Your task to perform on an android device: Change the recording quality under the general category of the MyRecorder app to high.
Image 0: 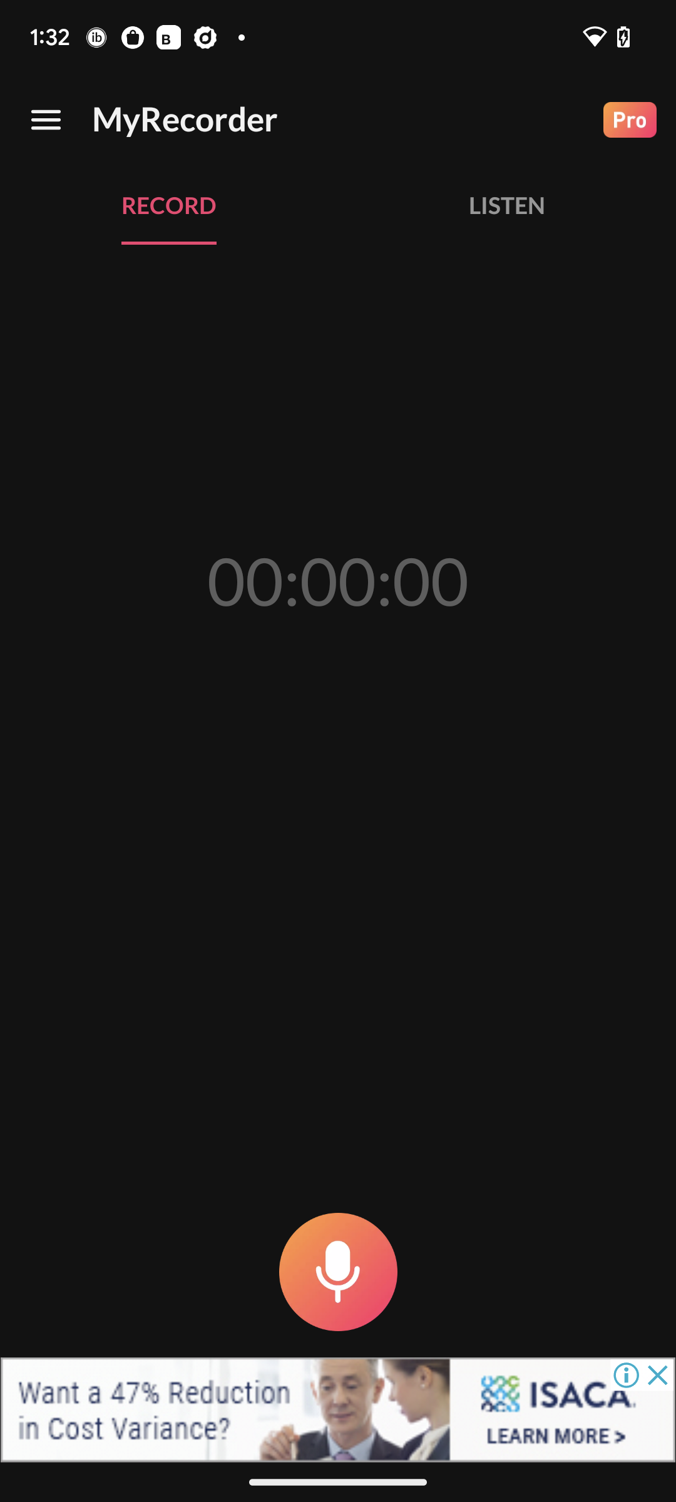
Click on the menu icon at the top left corner of the screen.
Step 0: click (34, 116)
Image 1: 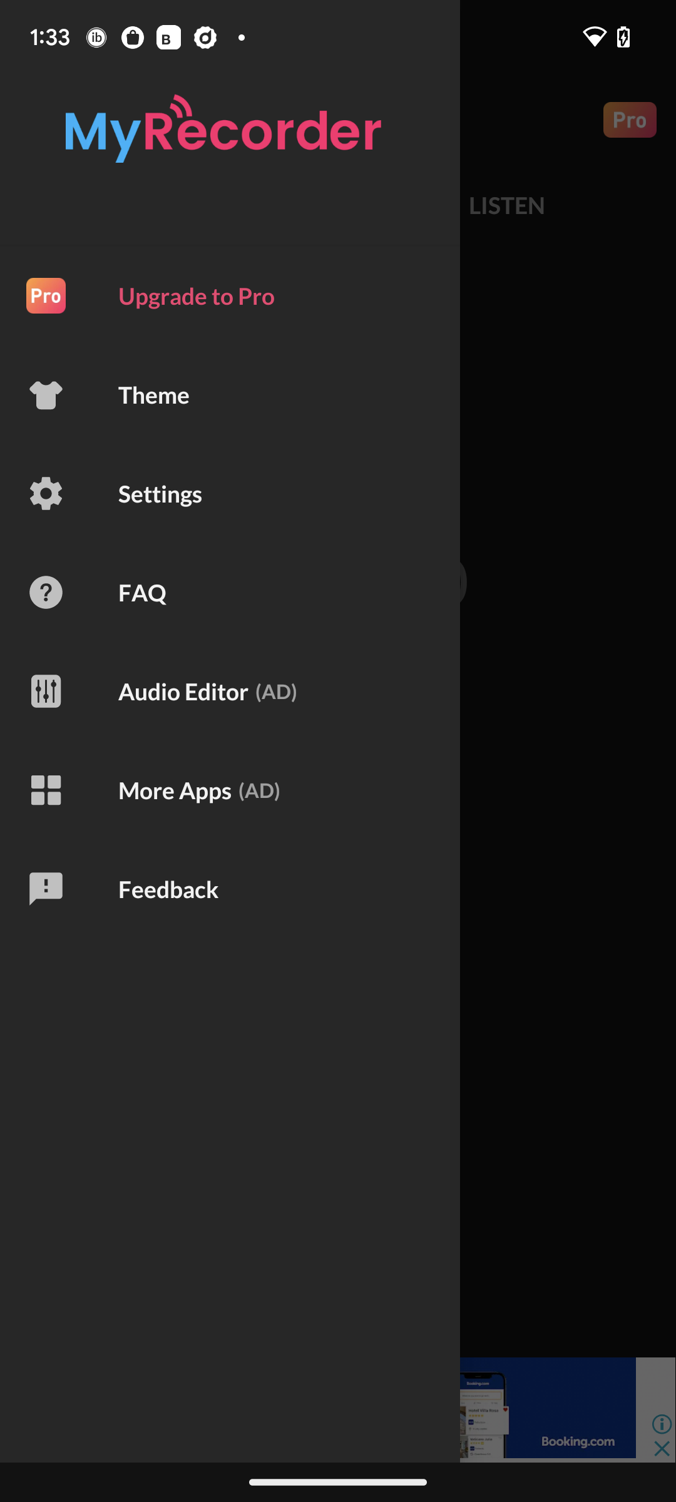
Click on settings on the left side of the screen.
Step 1: click (289, 493)
Image 2: 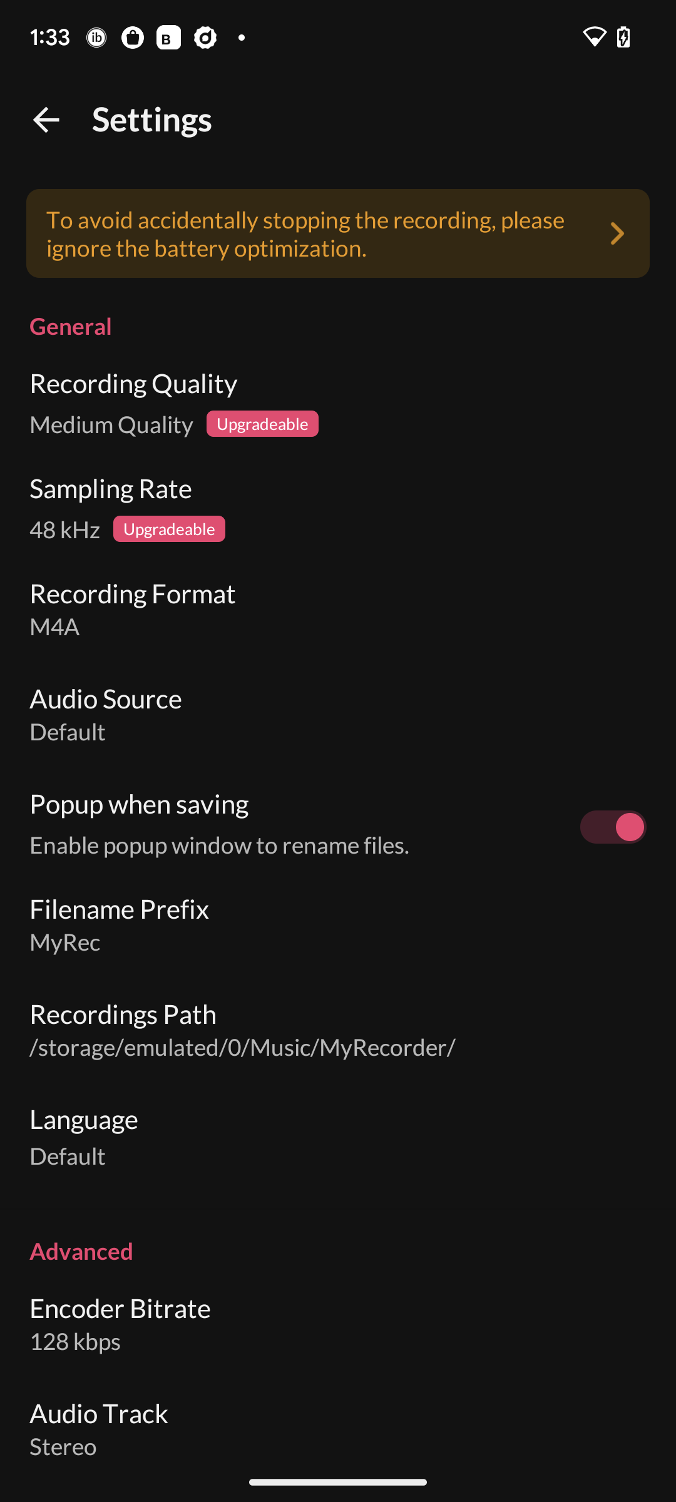
Click on recording quality in general section.
Step 2: click (133, 382)
Image 3: 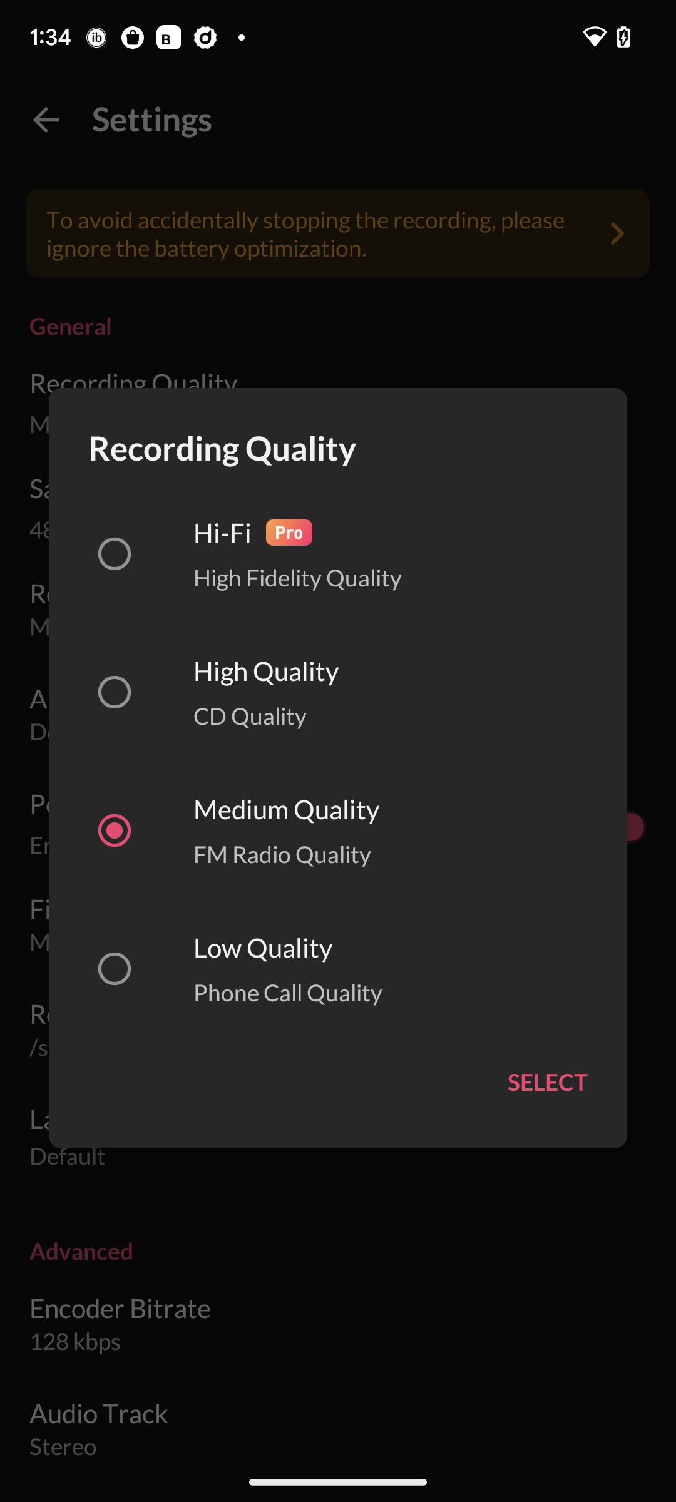
Click on high quality  in the middle of the screen.
Step 3: click (266, 670)
Image 4: 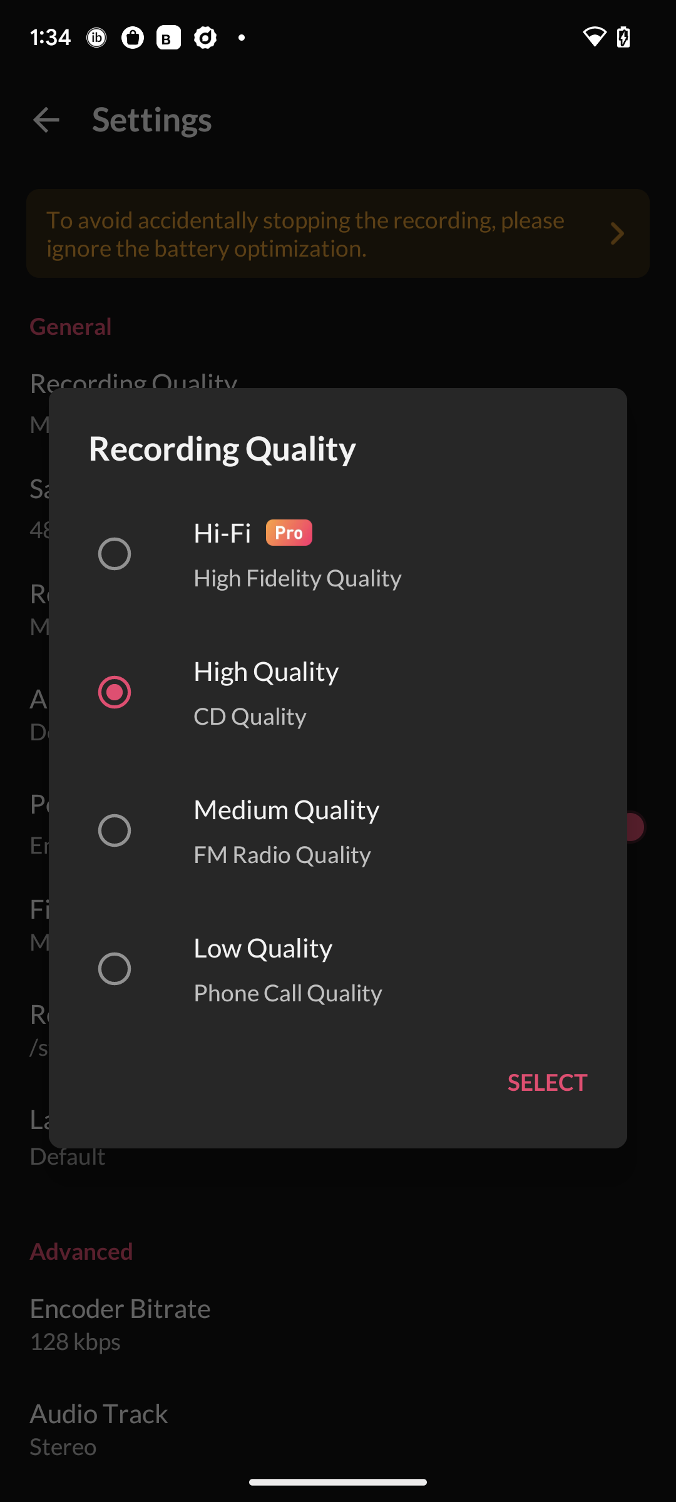
Click on select on the right side of the screen.
Step 4: click (548, 1081)